Your task to perform on an android device: I want the video quality to always be higher. shall I am playing video, I change the video quality preferences to higher picture quality in the settings of the YouTube app.
Image 0: 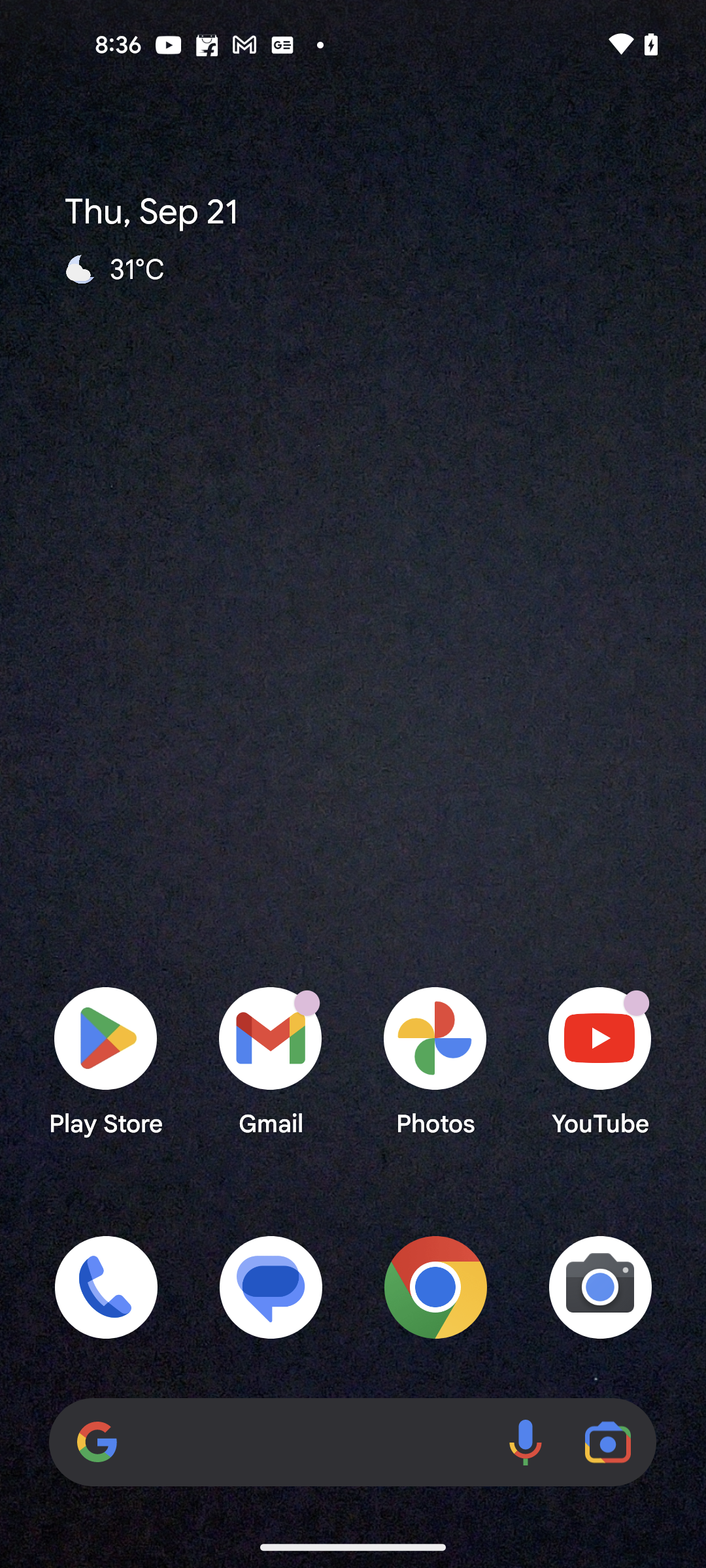
Open the YouTube app
Step 0: open app "YouTube"
Image 1: 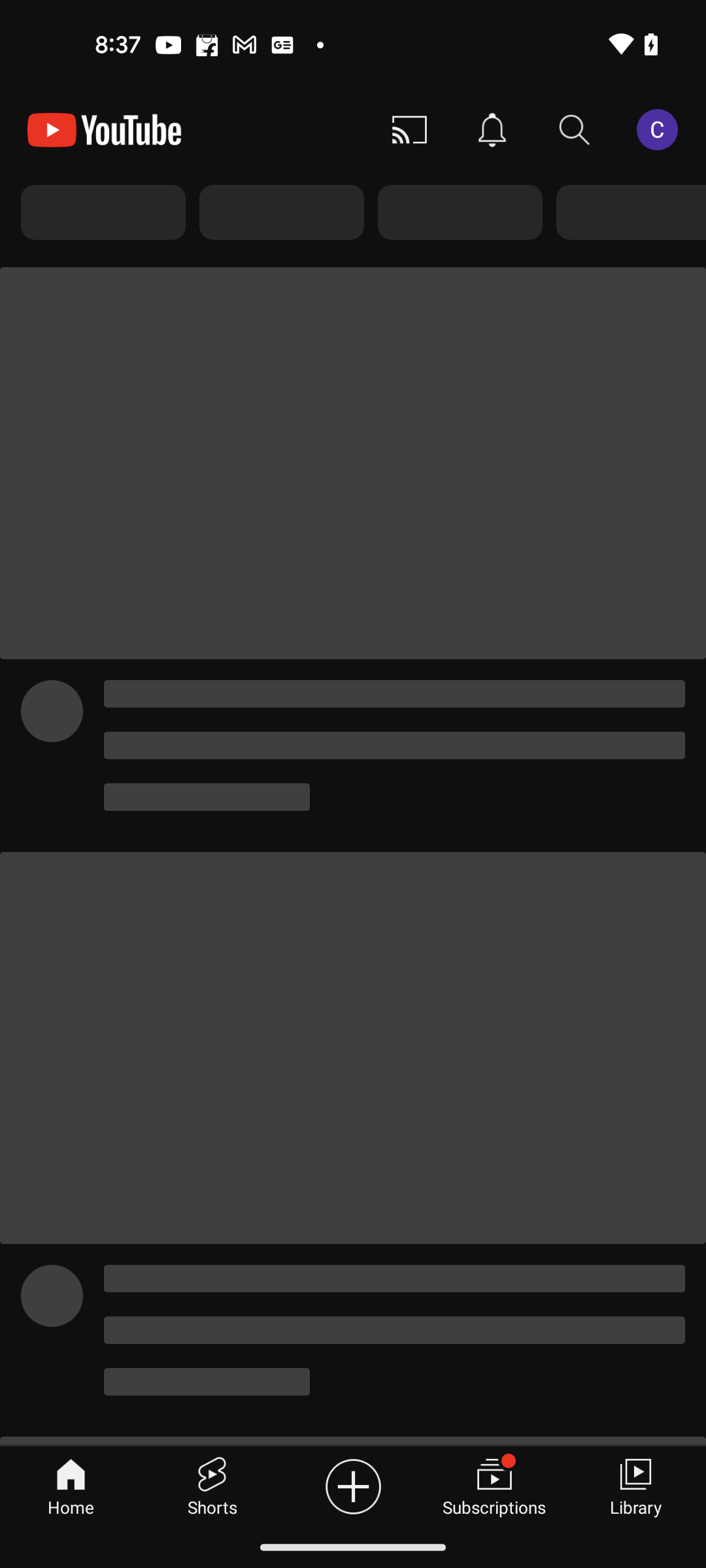
Open the YouTube app
Step 1: wait
Image 2: 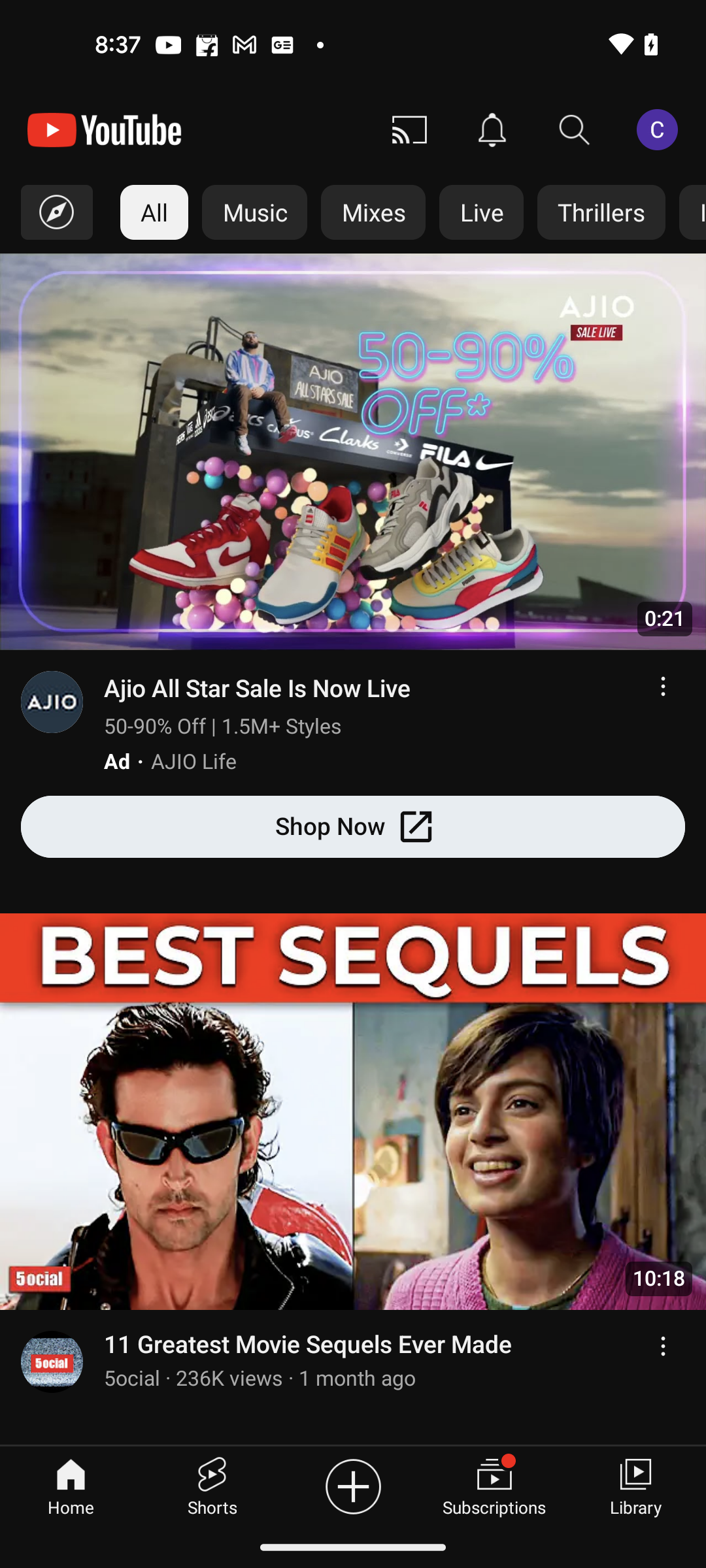
Click on the C profile icon at the top right corner of the screen
Step 2: click (657, 129)
Image 3: 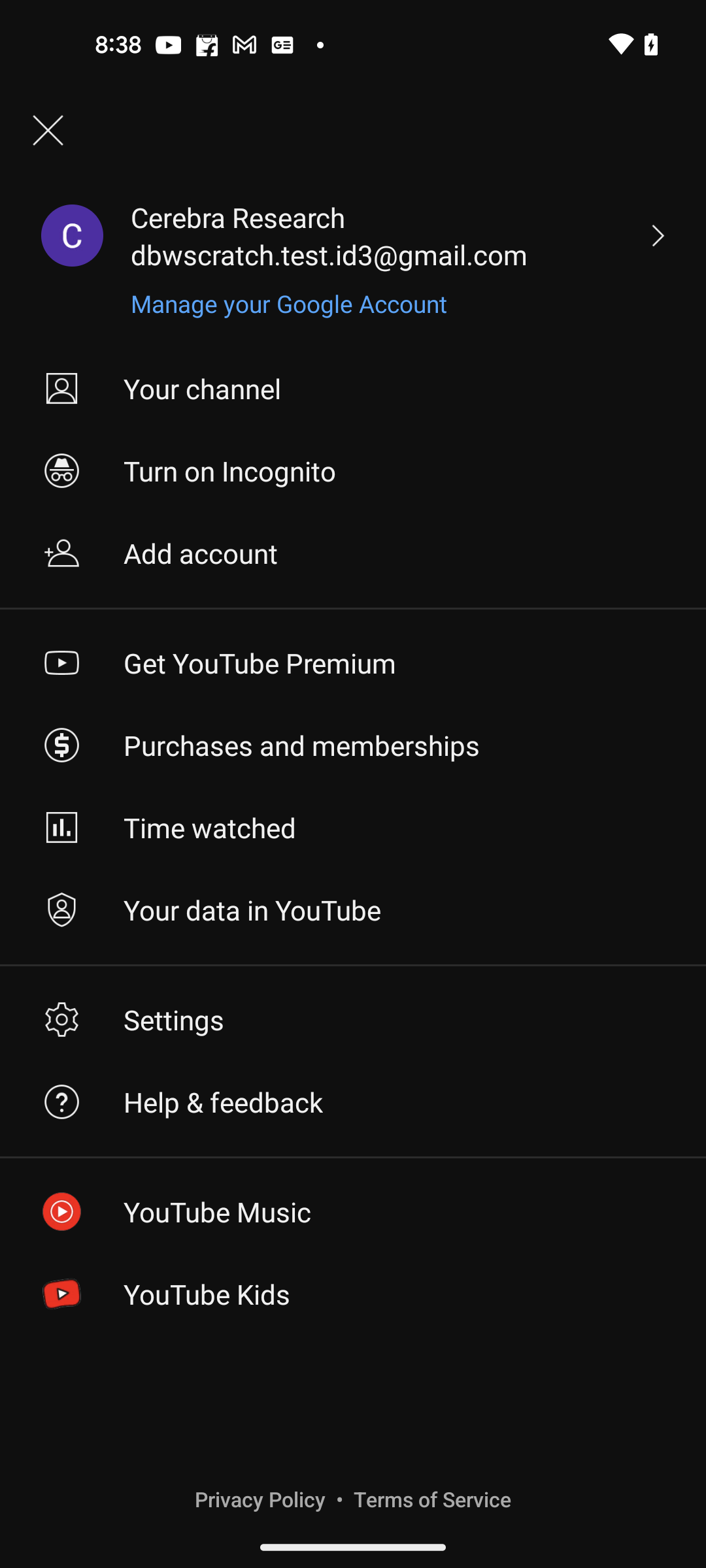
Go to the Settings of the youTube app
Step 3: click (173, 1019)
Image 4: 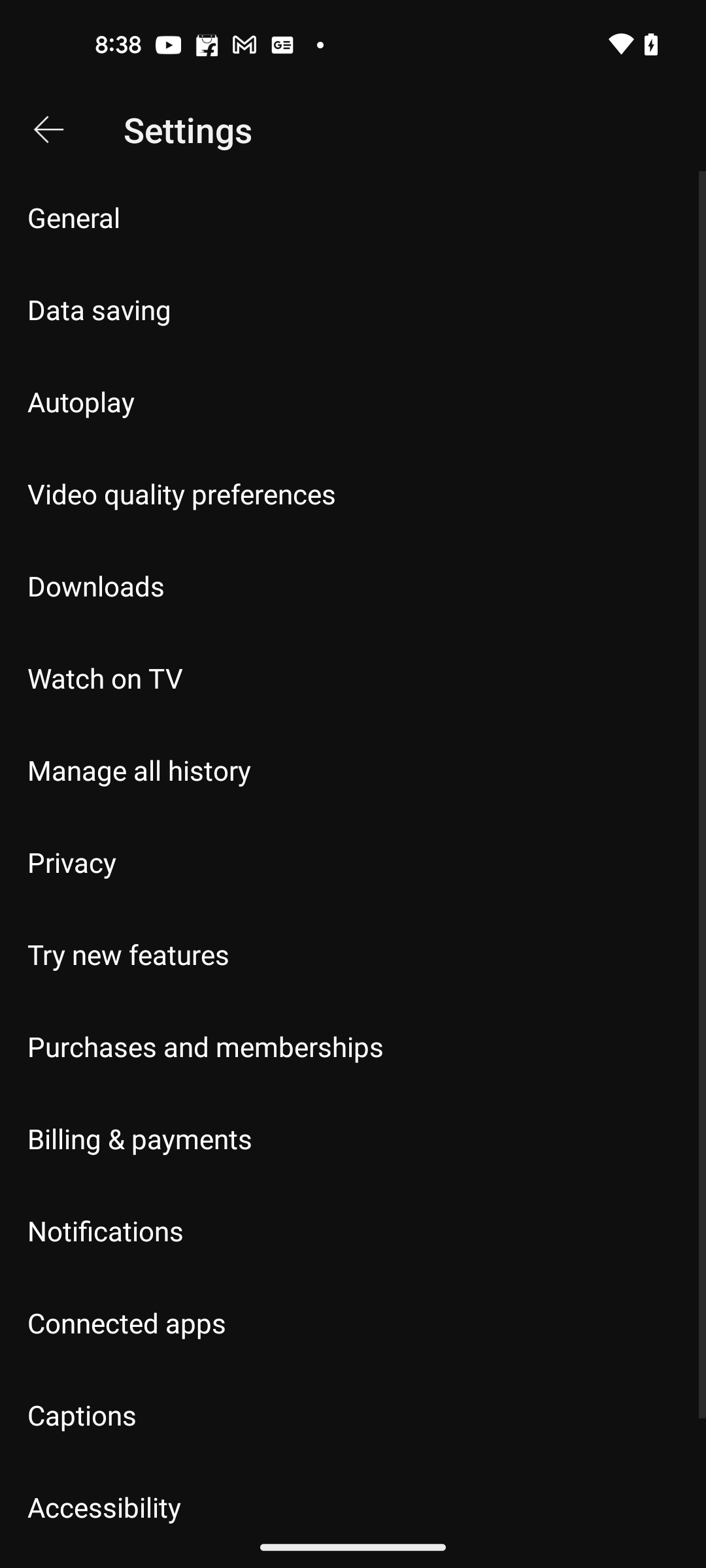
Click on the Video quality preferences setting
Step 4: click (181, 493)